Your task to perform on an android device: I want to create a reminder of 6:00 pm on September 26 in the Tasks app because at 6:00 pm, my favorite movie, Good Bye, Lenin!, will broadcast on international TV.
Image 0: 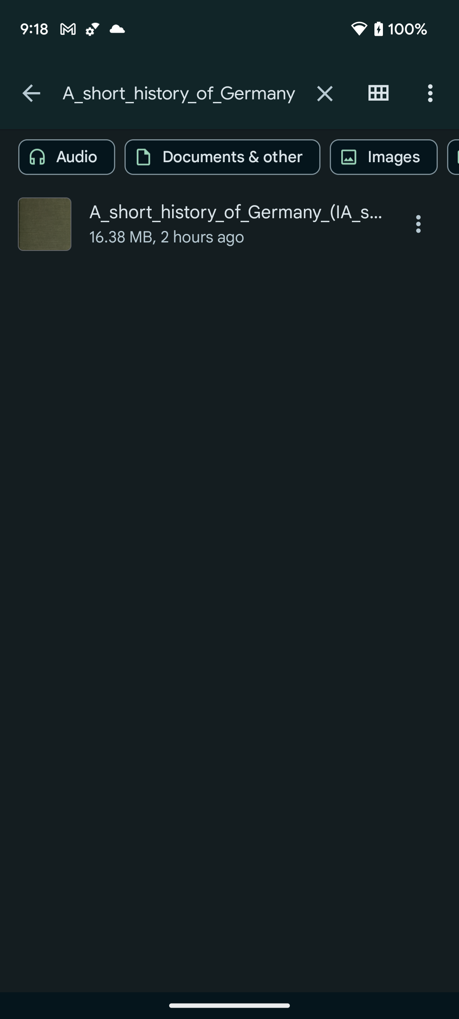
Open the Tasks app
Step 0: open app "Tasks"
Image 1: 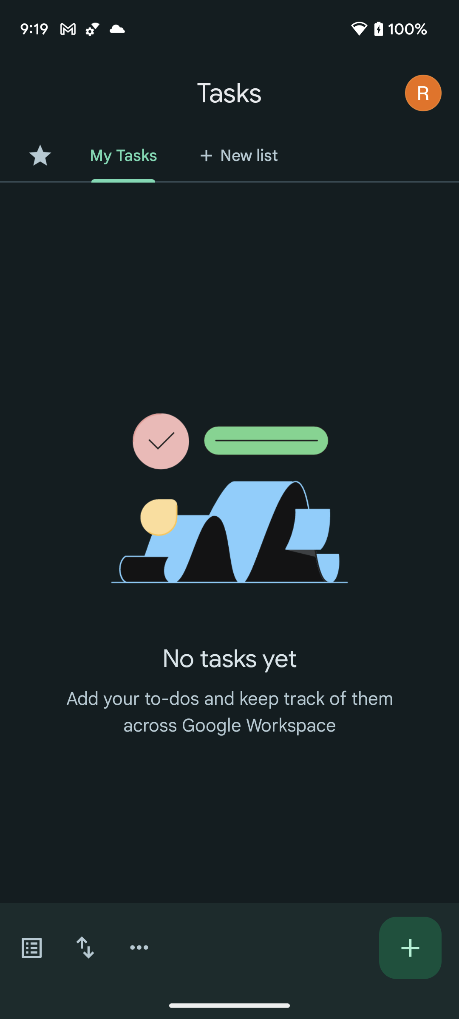
Click on the plus icon at the bottom right corner of the screen to create a reminder
Step 1: click (410, 948)
Image 3: 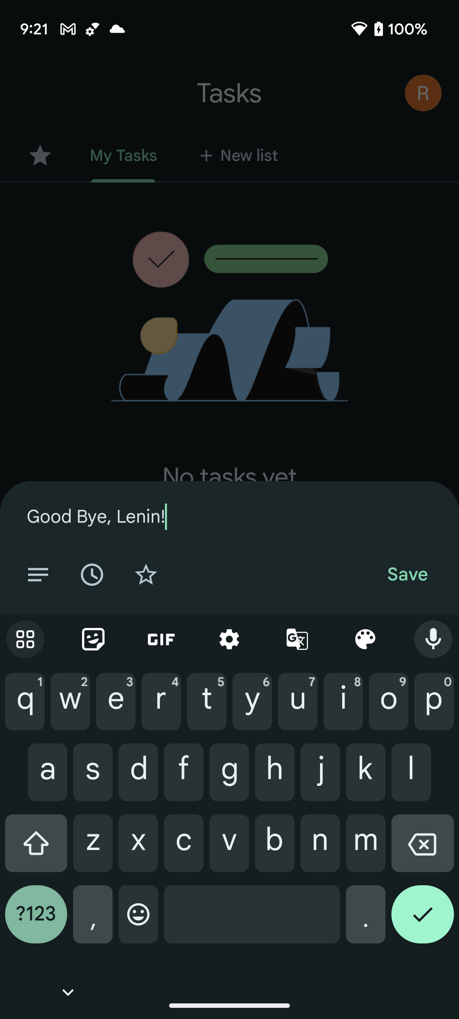
Click on the Save button to save this reminder
Step 3: click (407, 574)